Your task to perform on an android device: Open the WeatherVane app, Configure the current location in the app
Image 0: 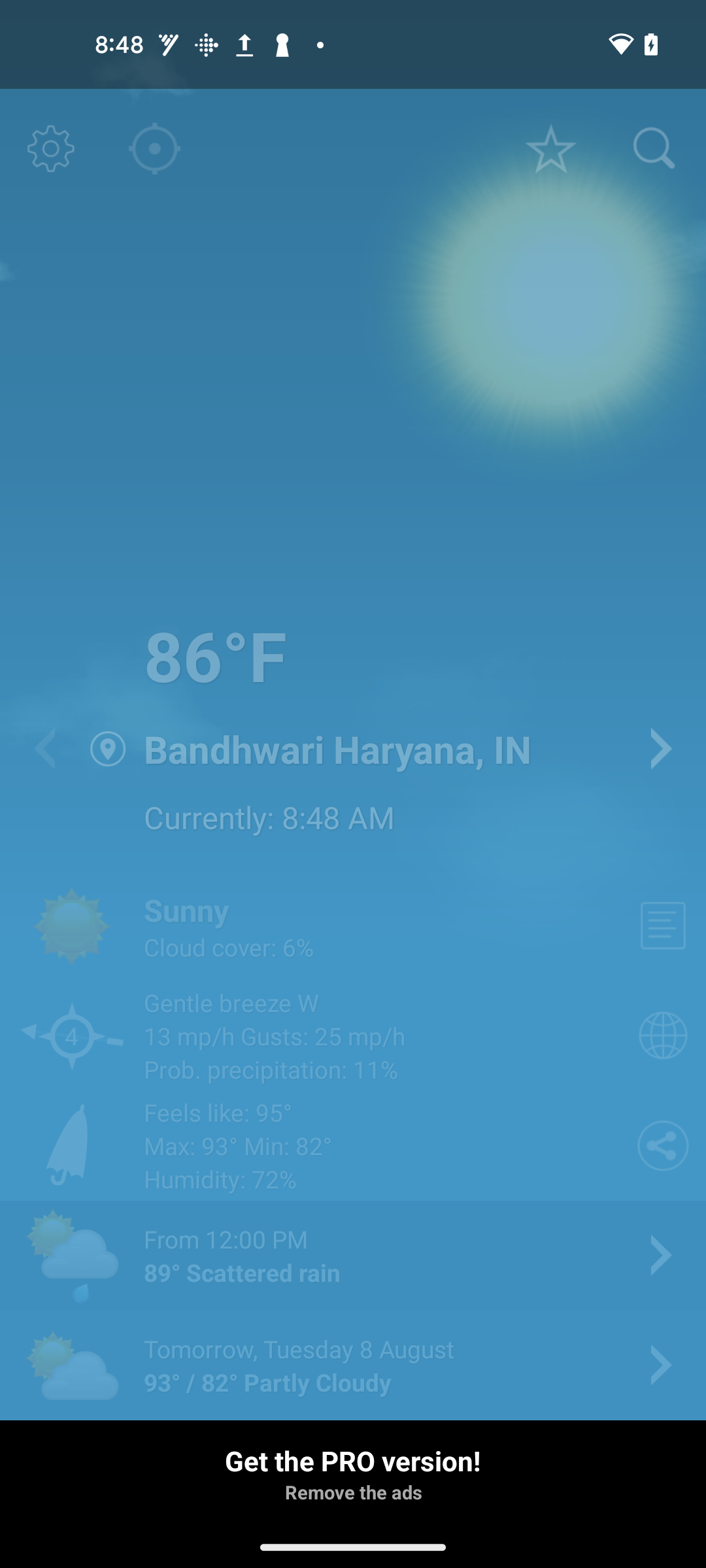
open the WeatherVane app
Step 0: open app "WeatherVane"
Image 1: 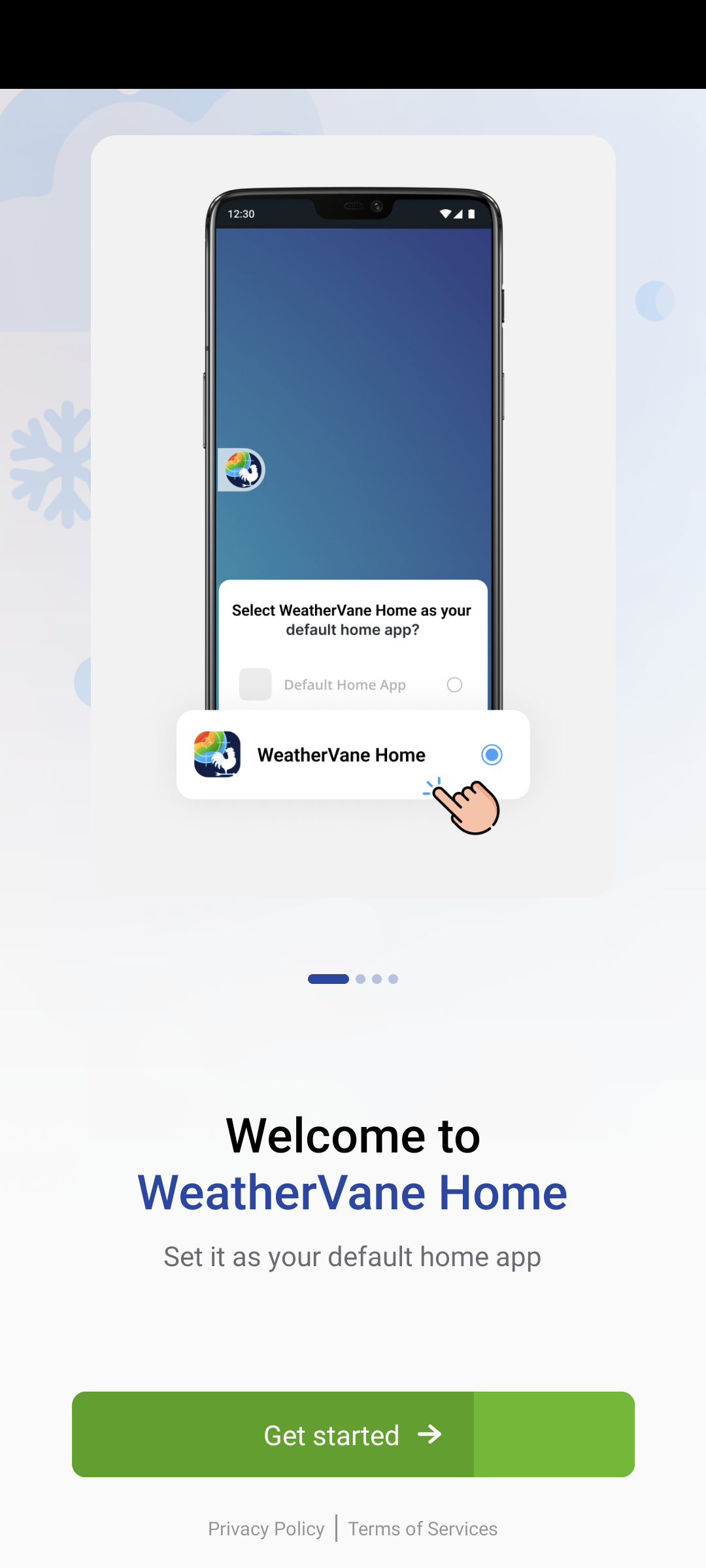
Click on the Get start button at the bottom of the screen
Step 1: click (332, 1434)
Image 2: 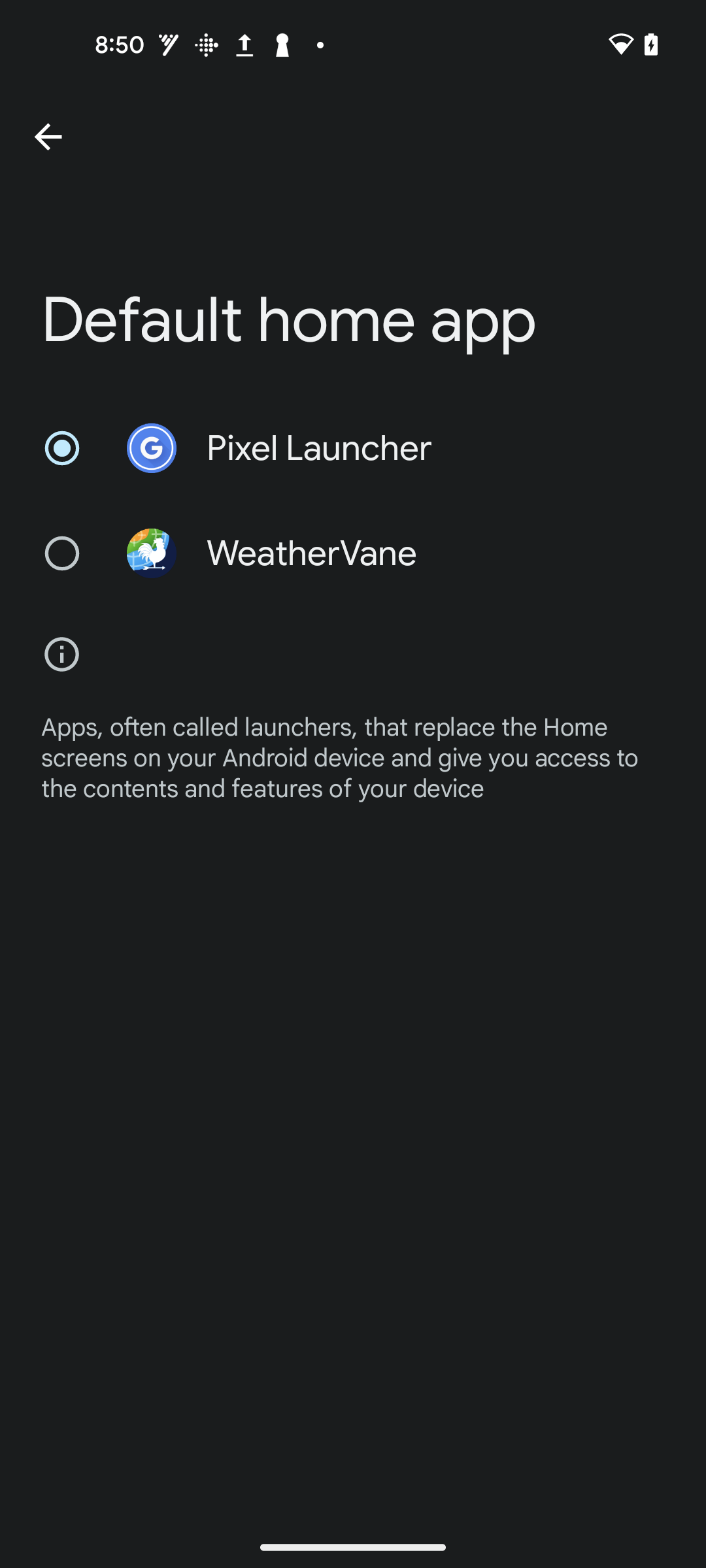
Go back to the previous page
Step 2: press back button
Image 3: 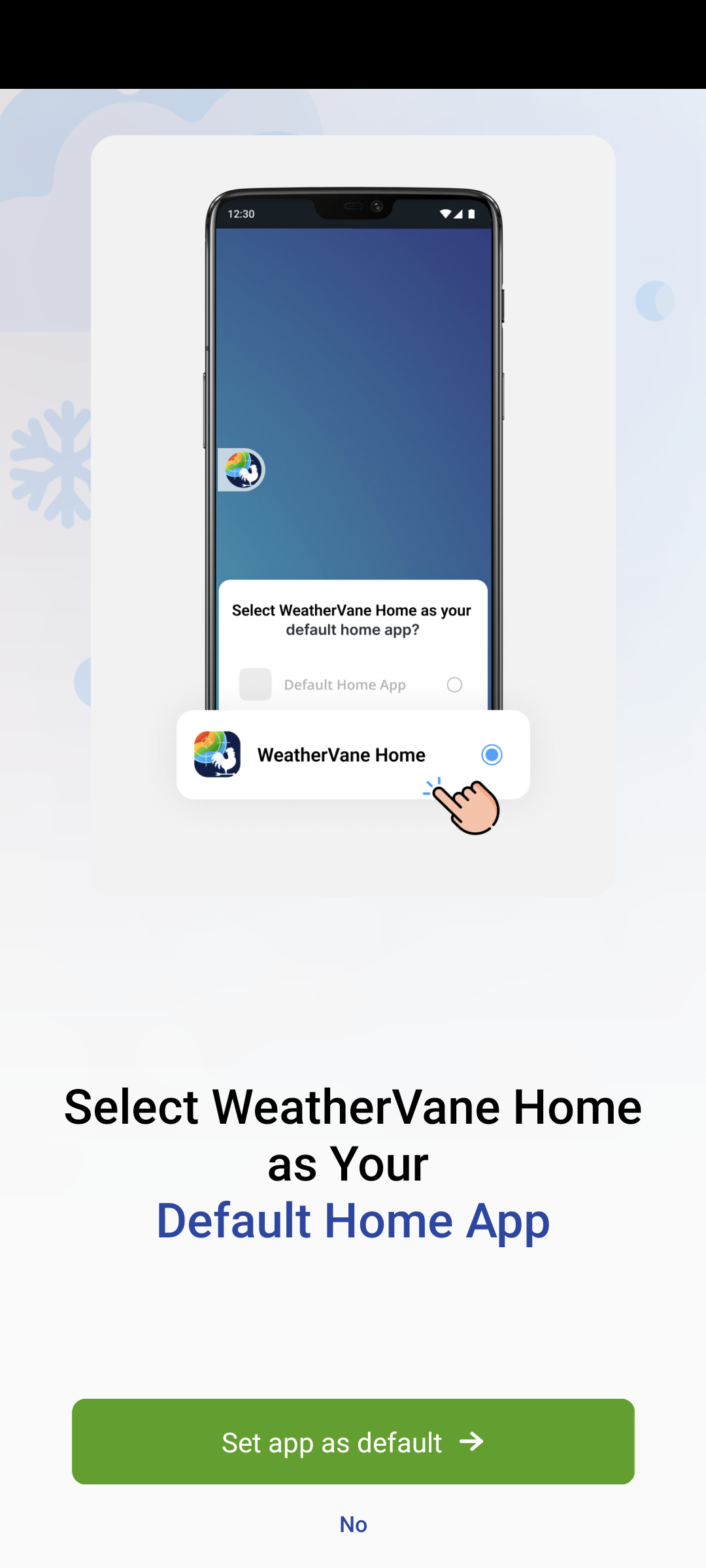
Click on the No at the bottom of the screen
Step 3: click (353, 1523)
Image 5: 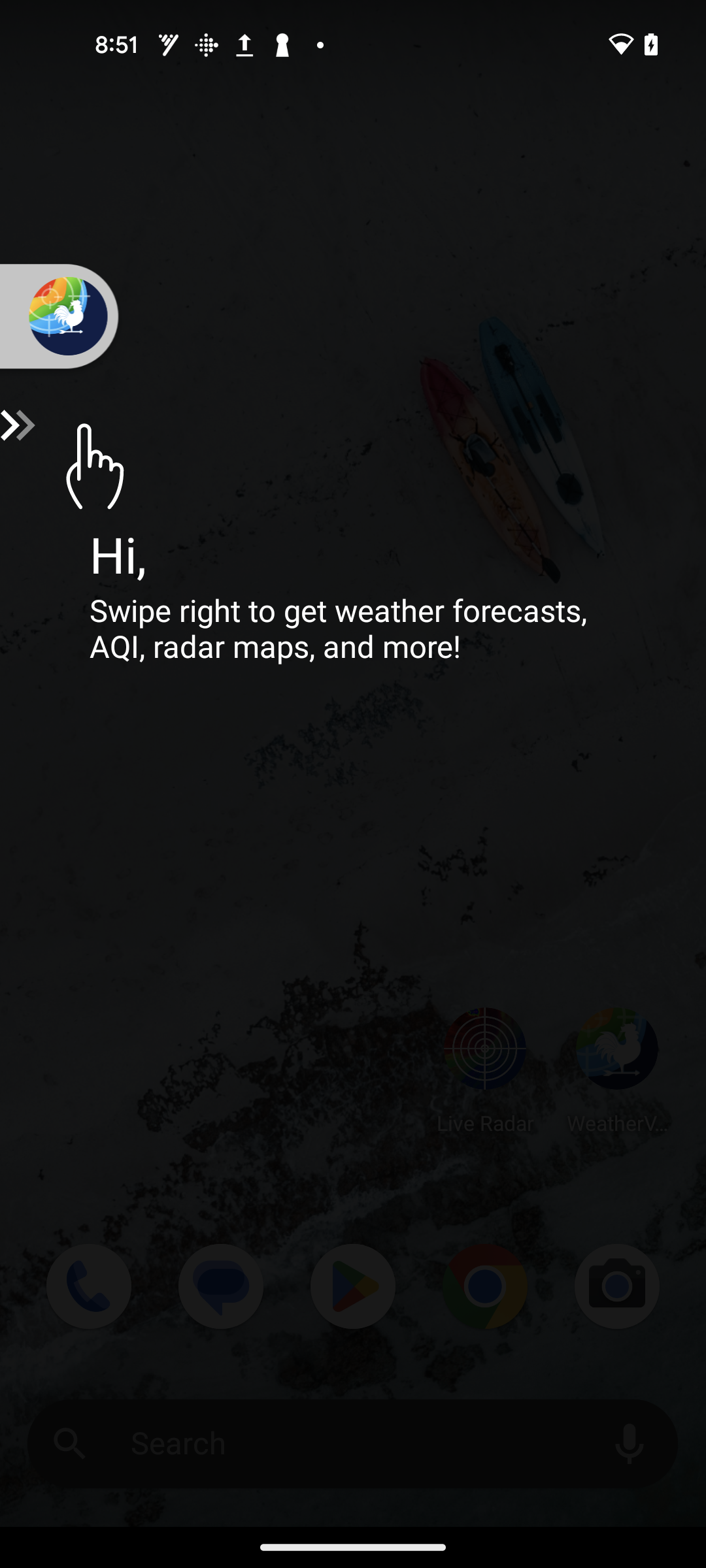
Follow the guide and swipe right the weather icon
Step 5: scroll left
Image 6: 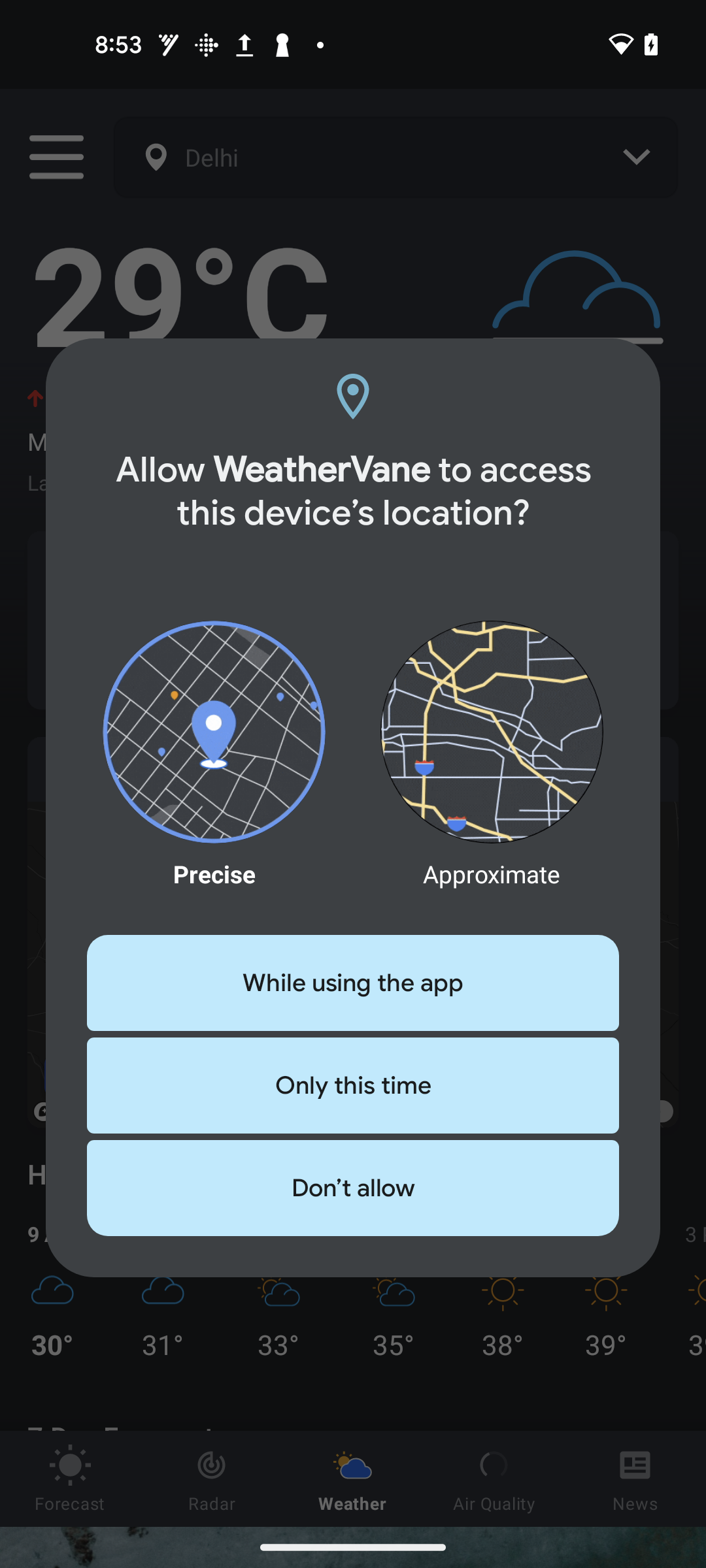
Click on the While using the app button at the pop up window
Step 6: click (353, 983)
Image 7: 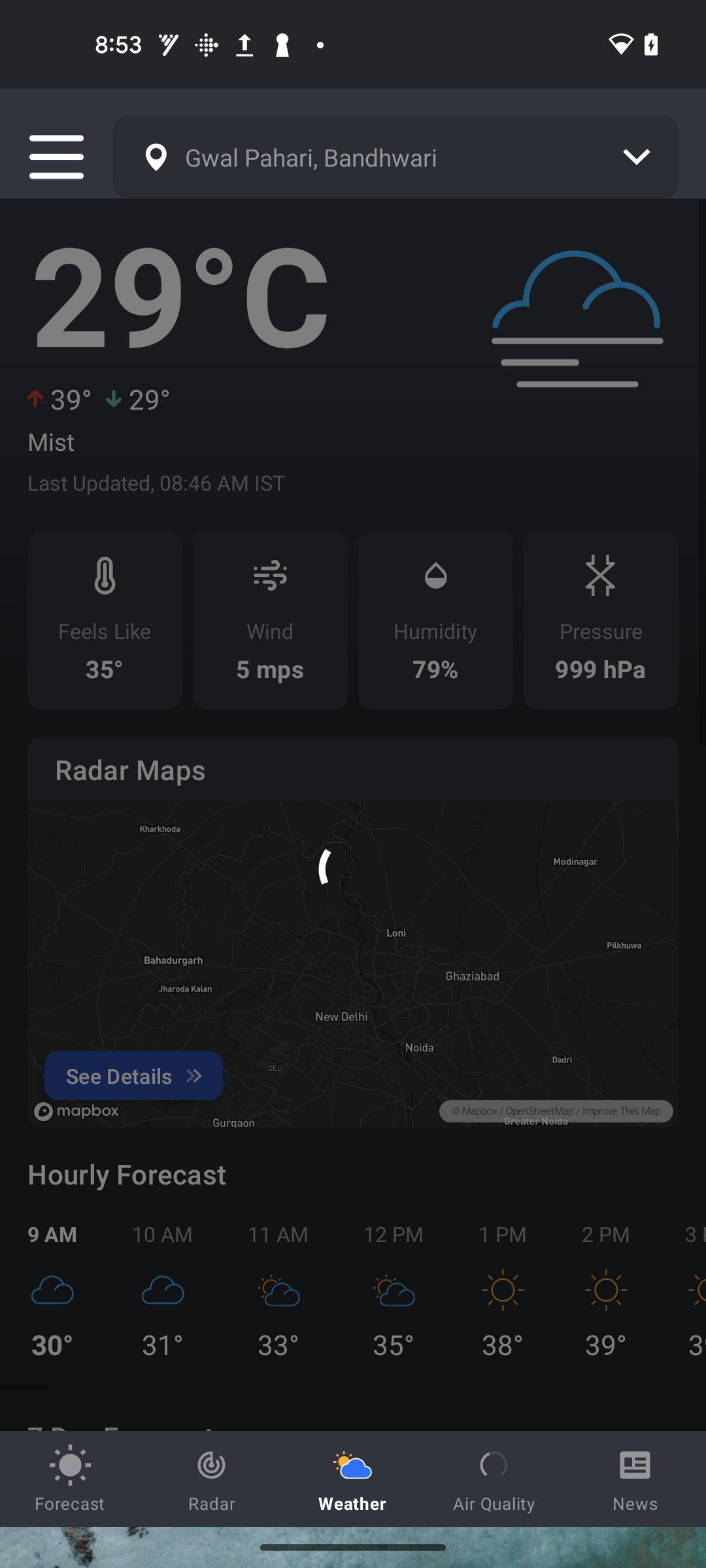
Click on the While using the app button at the pop up window
Step 7: wait